Your task to perform on an android device: One of my colleagues is using perfly  shoes, and I am finding them more comfortable. Look for shoes with the brand filter of perfly in the Decathlon app.
Image 1: 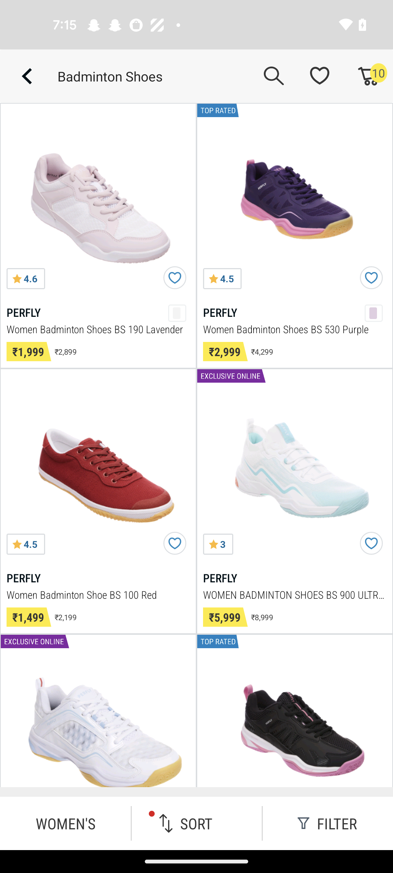
Click on the Filter section at the bottom right corner of the screen 
Step 1: click (327, 823)
Image 2: 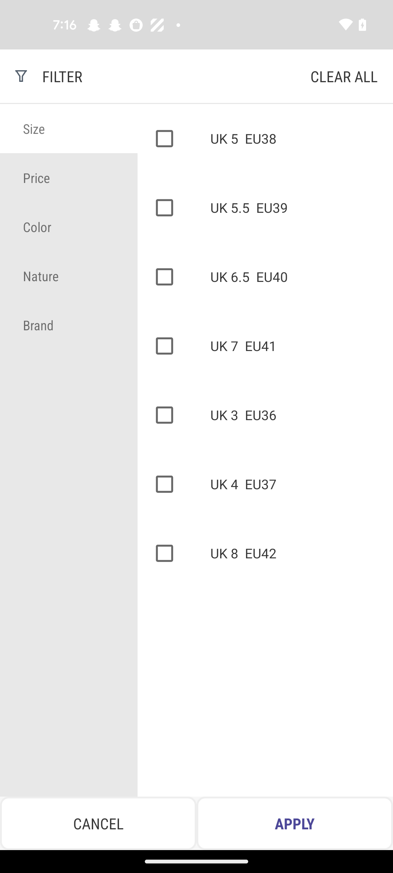
Click on the Brand option 
Step 2: click (68, 325)
Image 3: 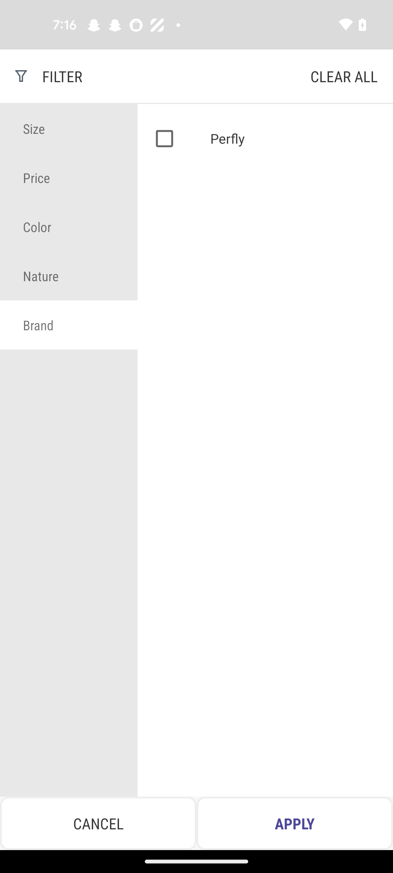
Select the perfly option
Step 3: click (172, 138)
Image 4: 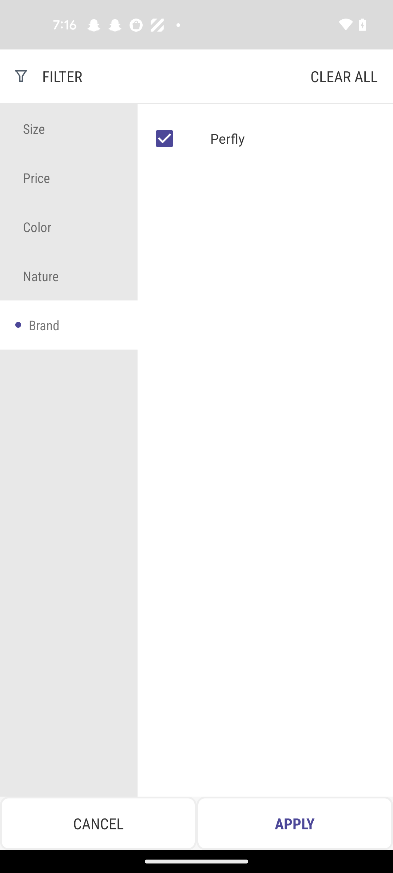
Click on the Apply option 
Step 4: click (295, 823)